Your task to perform on an android device: Add a shortcut to the agents.txt folder in the Drive app.
Image 0: 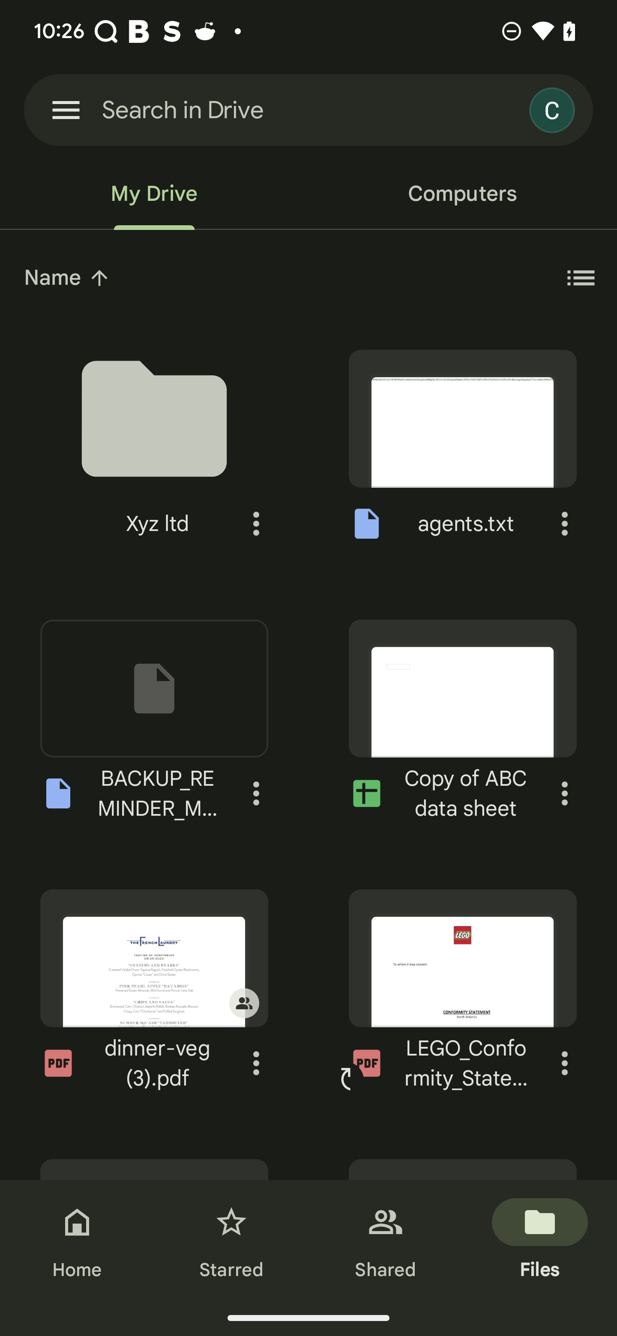
Click on the more option on the agent.txt file
Step 0: click (565, 524)
Image 2: 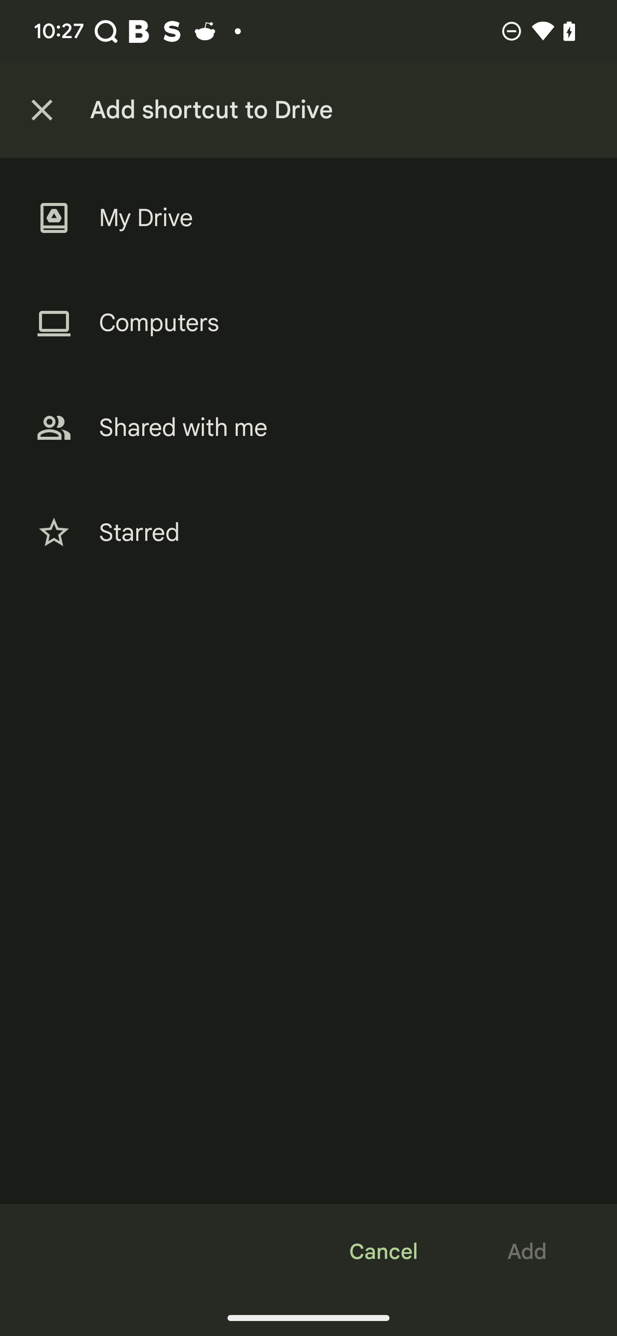
Click on the my drive
Step 2: click (322, 218)
Image 3: 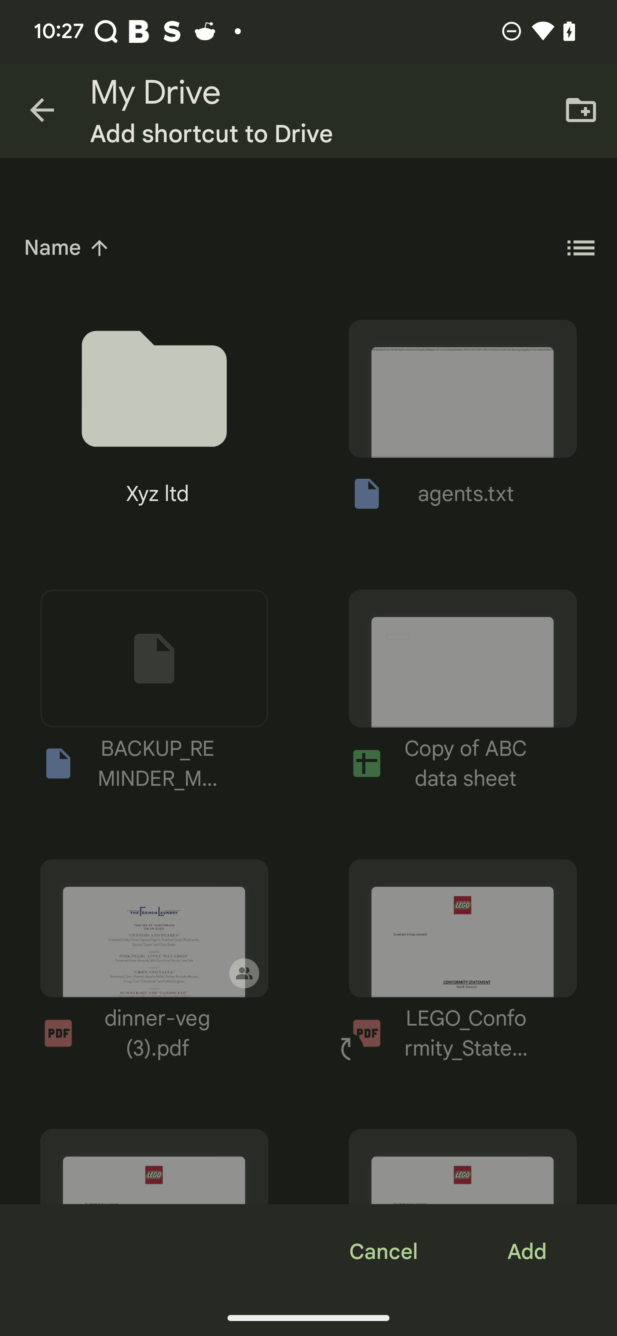
Click on the add option
Step 3: click (527, 1252)